Your task to perform on an android device: Reply to the Cerebra Research email with the body that I don't know anything about, and send it.
Image 0: 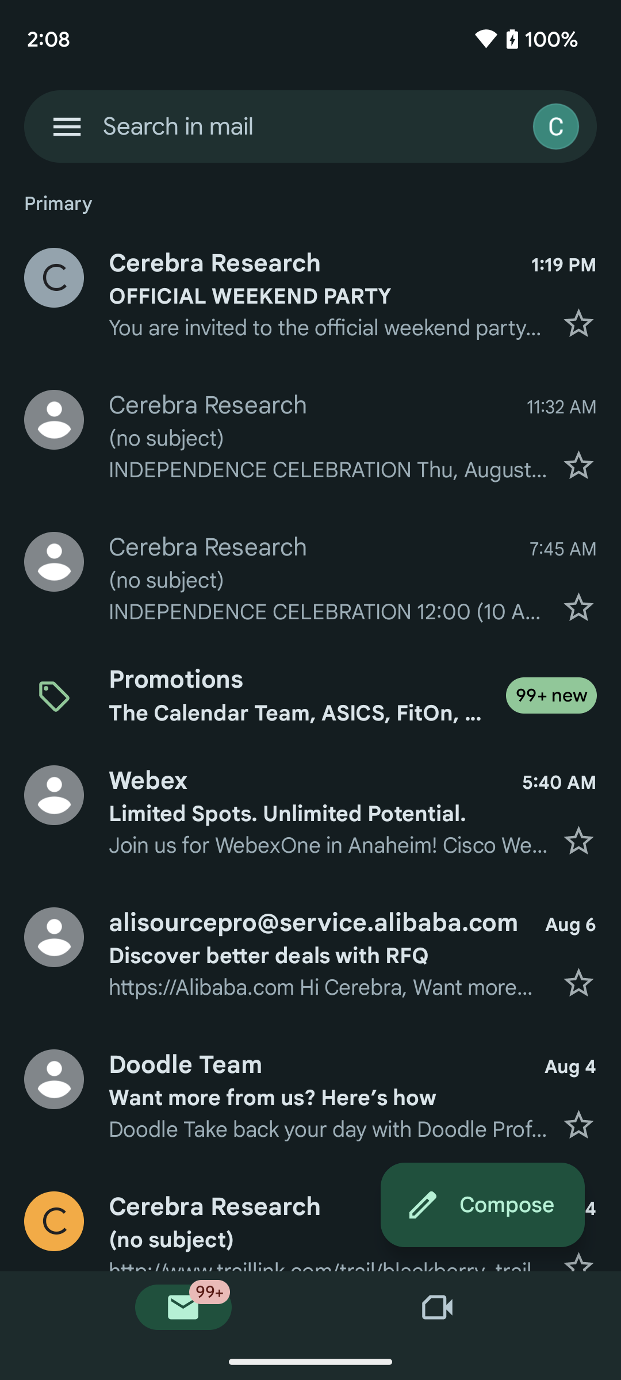
Click on the Cerebra Research to open this email
Step 0: click (328, 438)
Image 1: 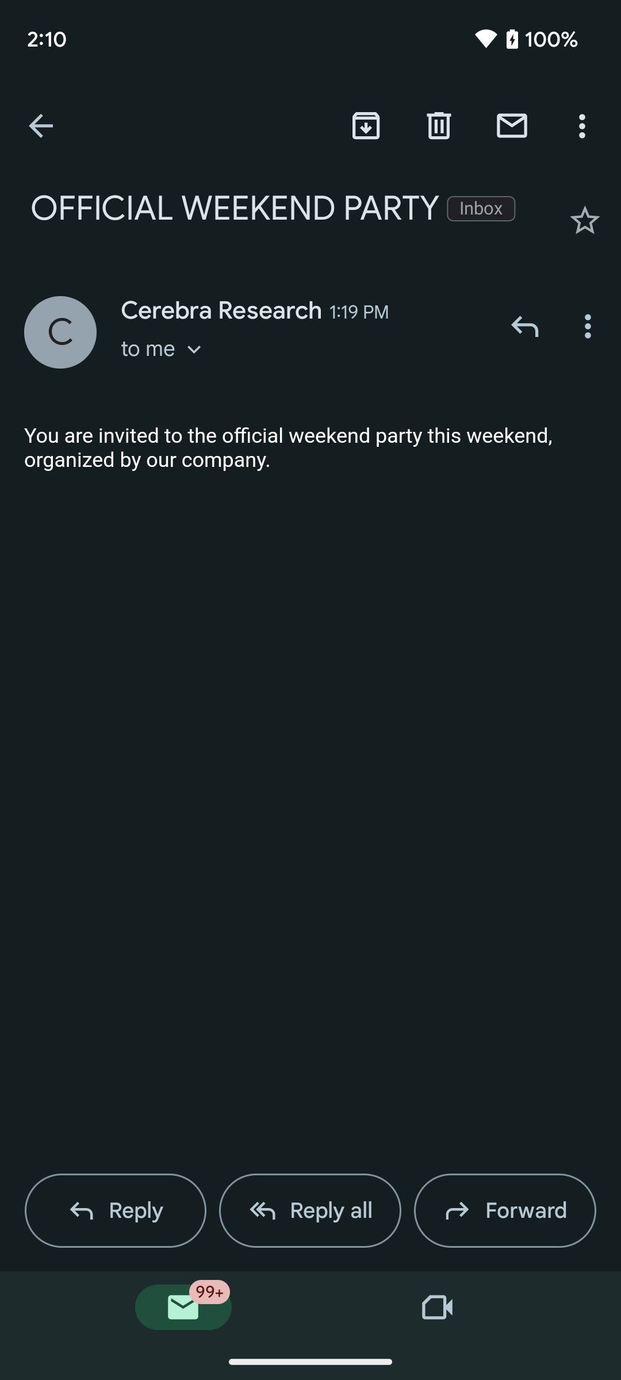
Click on the reply button to reply this email
Step 1: click (136, 1210)
Image 2: 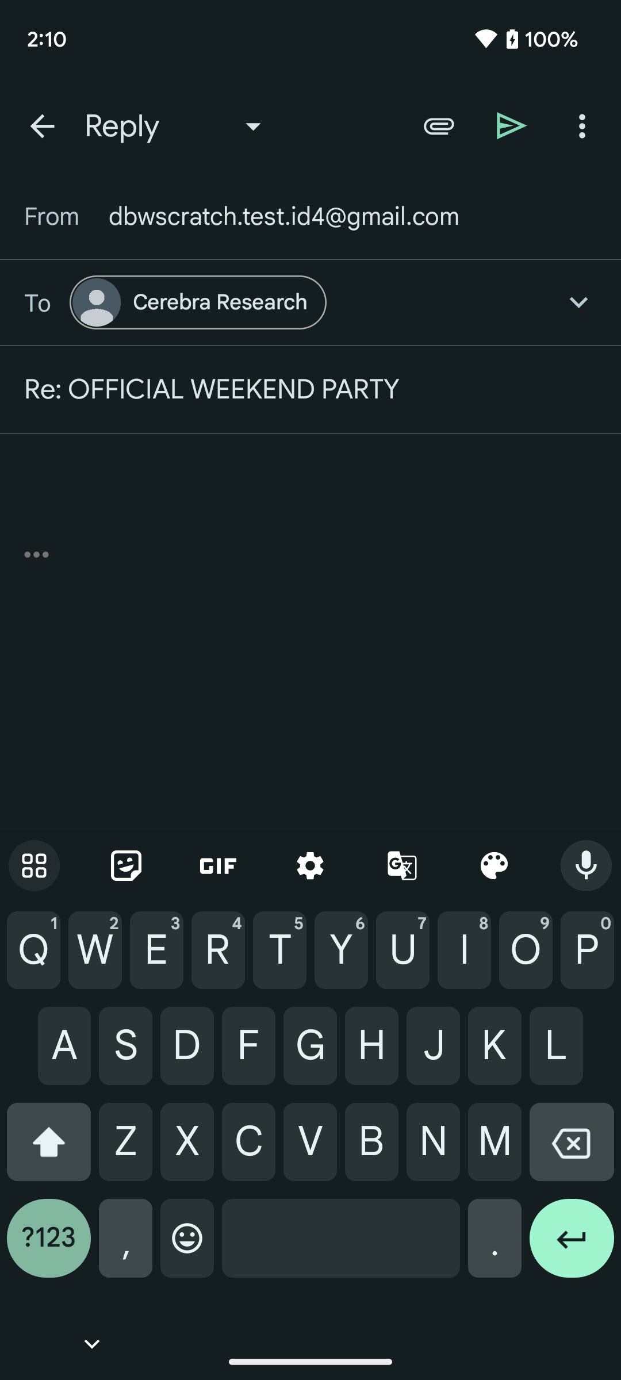
Type I don't know anything about in body section
Step 2: type "I don't know anything about"
Image 3: 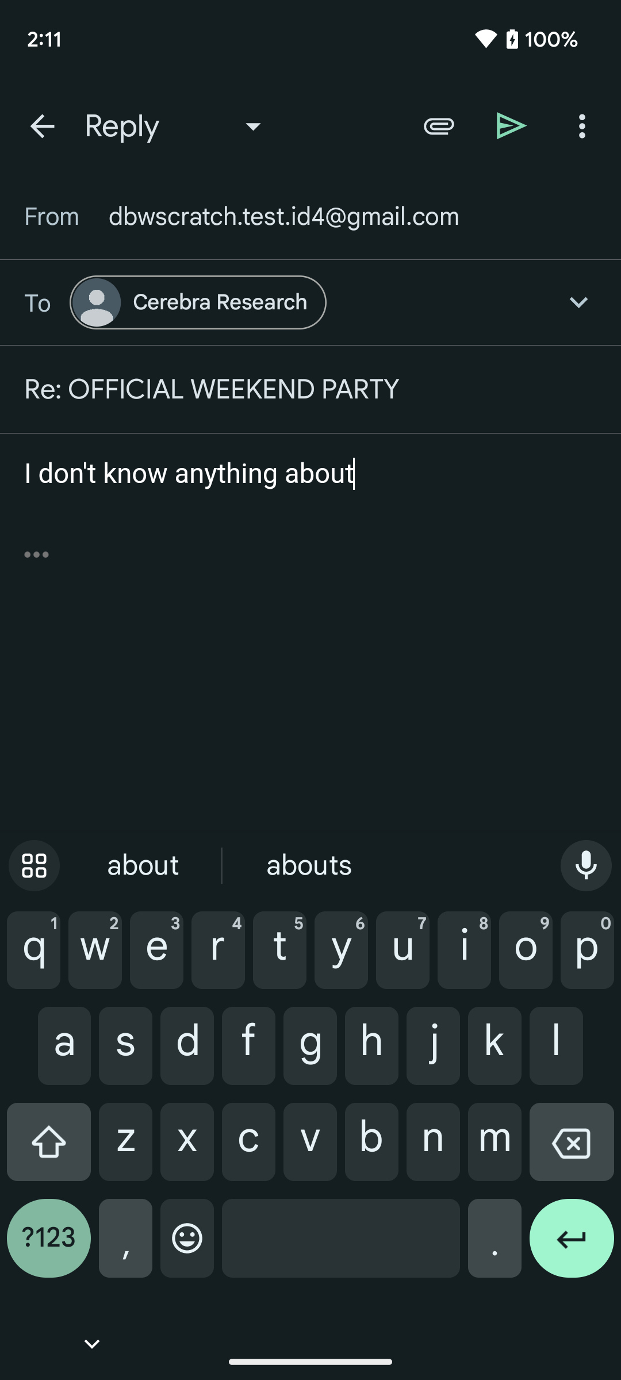
Click on the send button at the top right corner of the screen
Step 3: click (512, 125)